Your task to perform on an android device: If I lose connection to the internet, I want to make the agents.txt file accessible offline in Google Drive so that I can readily access it.
Image 0: 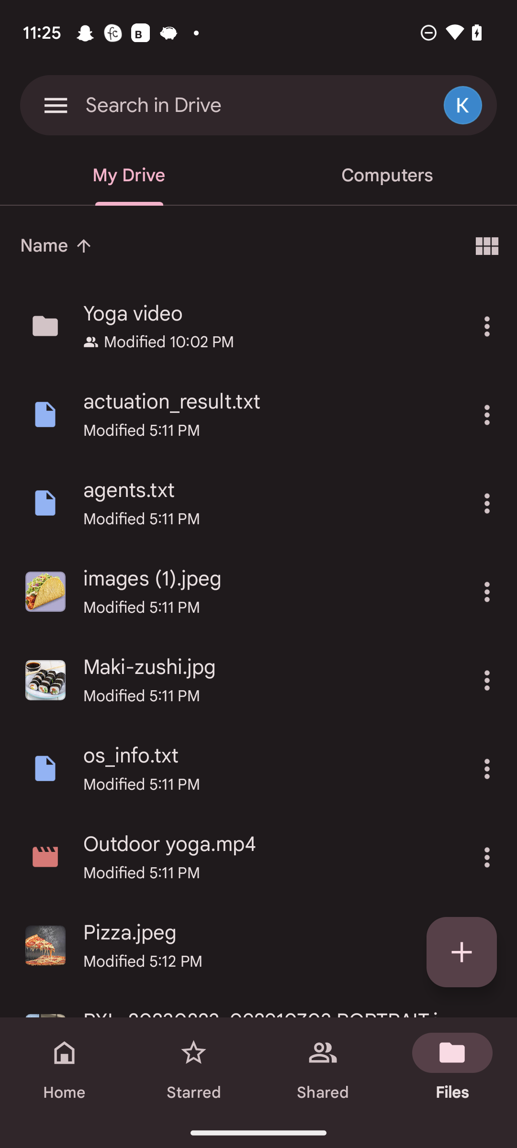
Click on the three dots next to the agents.txt
Step 0: click (486, 503)
Image 1: 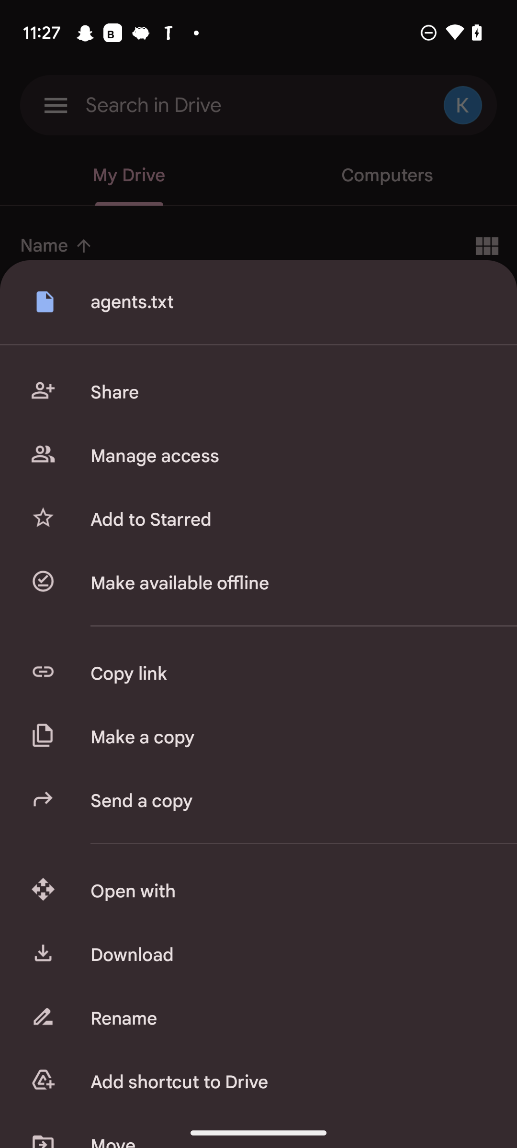
Click on the make available offline option.
Step 1: click (288, 583)